Your task to perform on an android device: We plan to spend our vacation in Germany. That is why I want to exchange 7000 US dollars for euros.
Image 0: 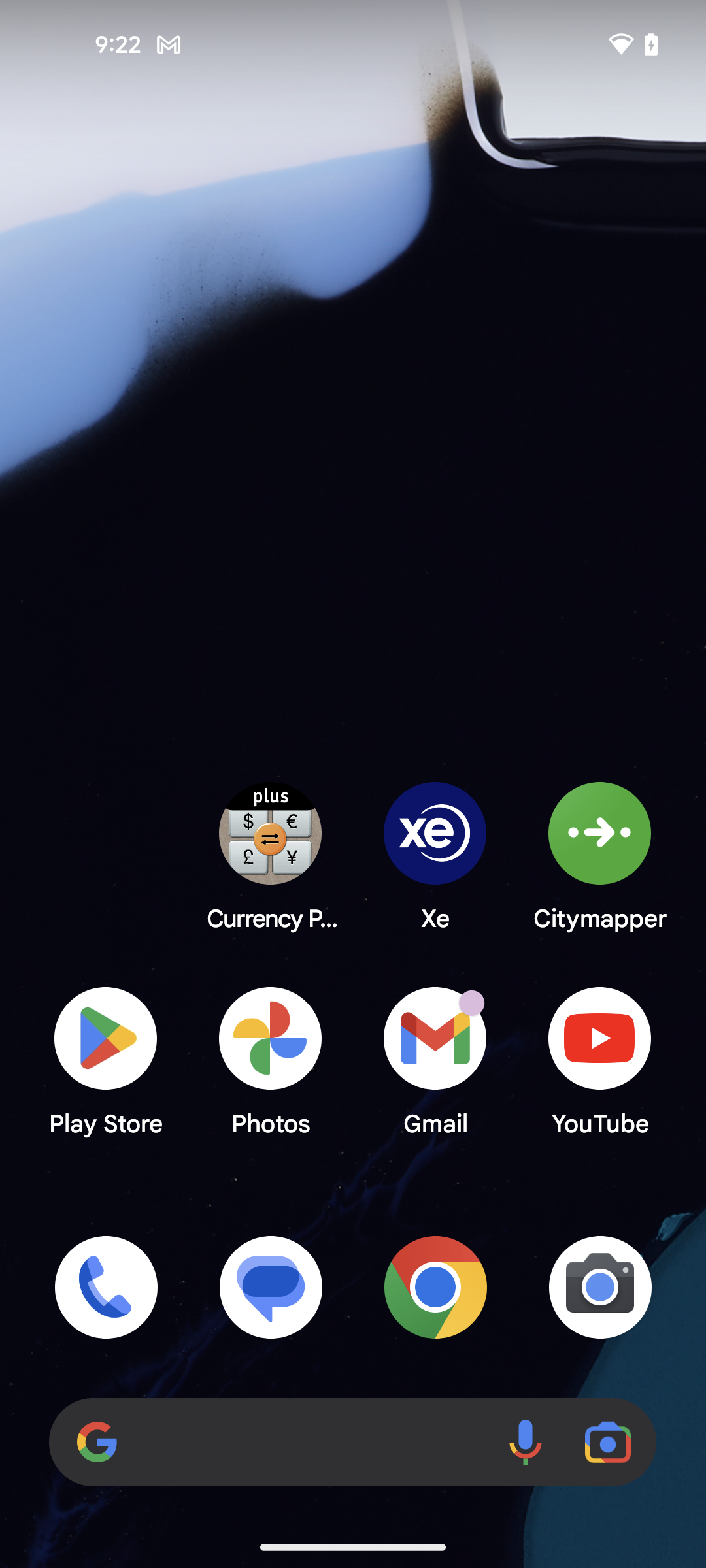
open the Currency Plus app
Step 0: open app "Currency Plus"
Image 1: 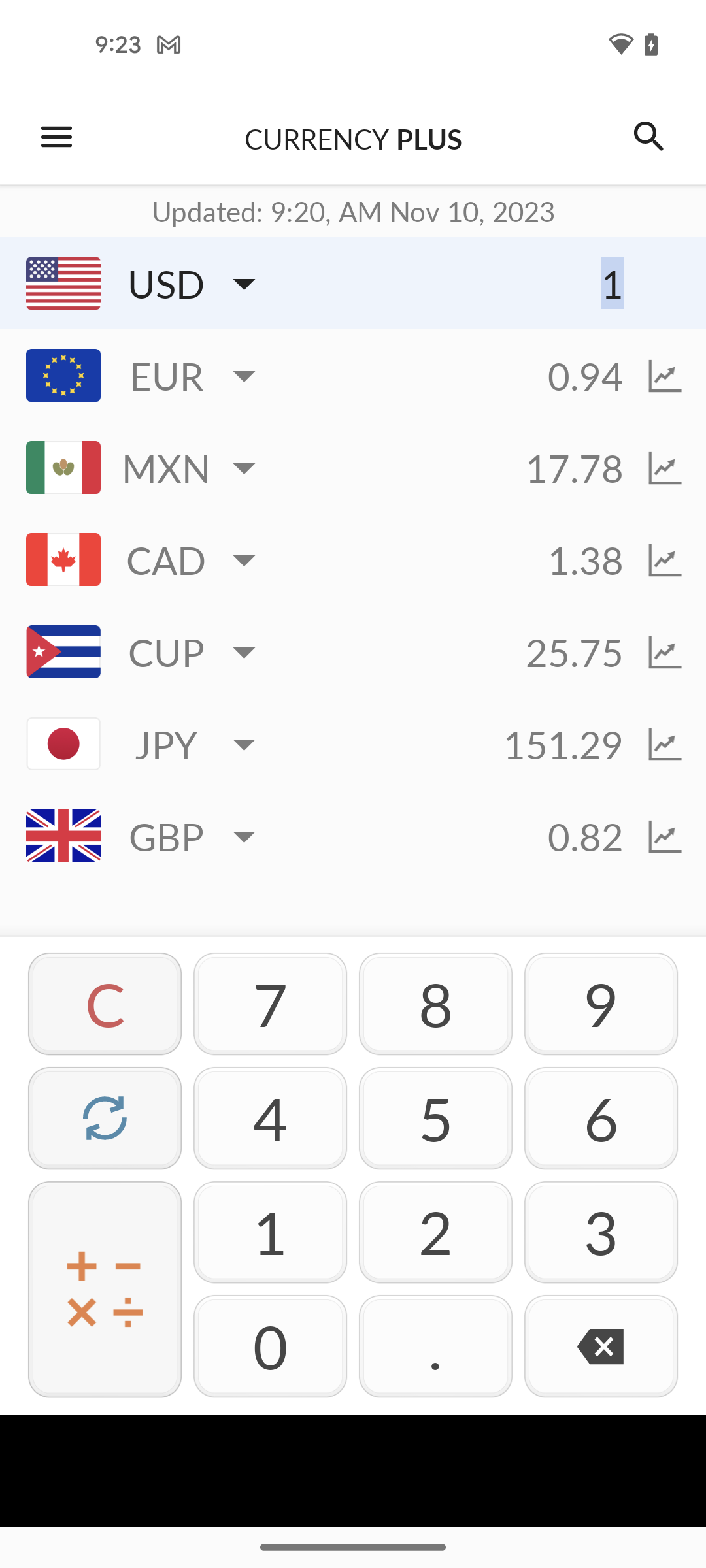
enter the value 7000
Step 1: click (290, 1017)
Image 2: 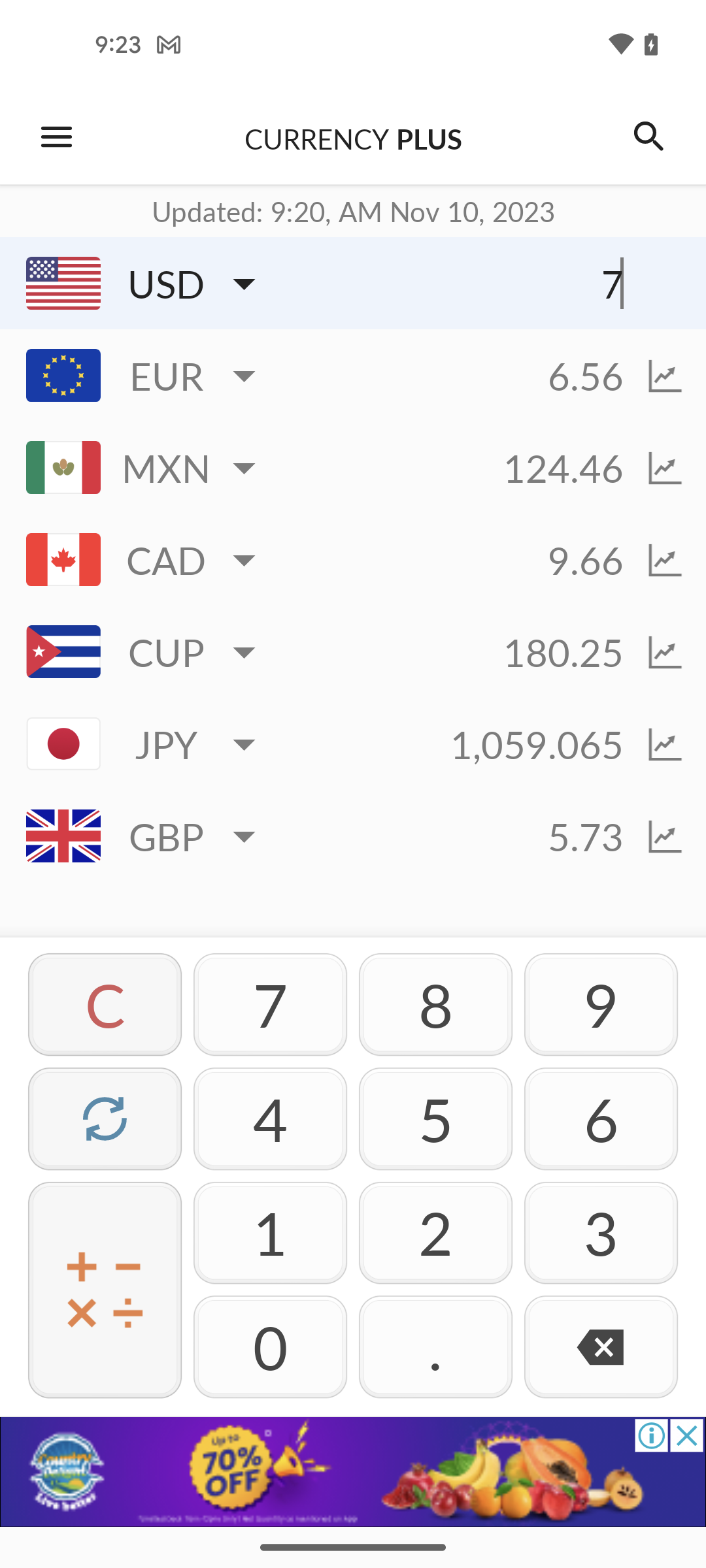
enter the value 7000
Step 2: click (303, 1339)
Image 3: 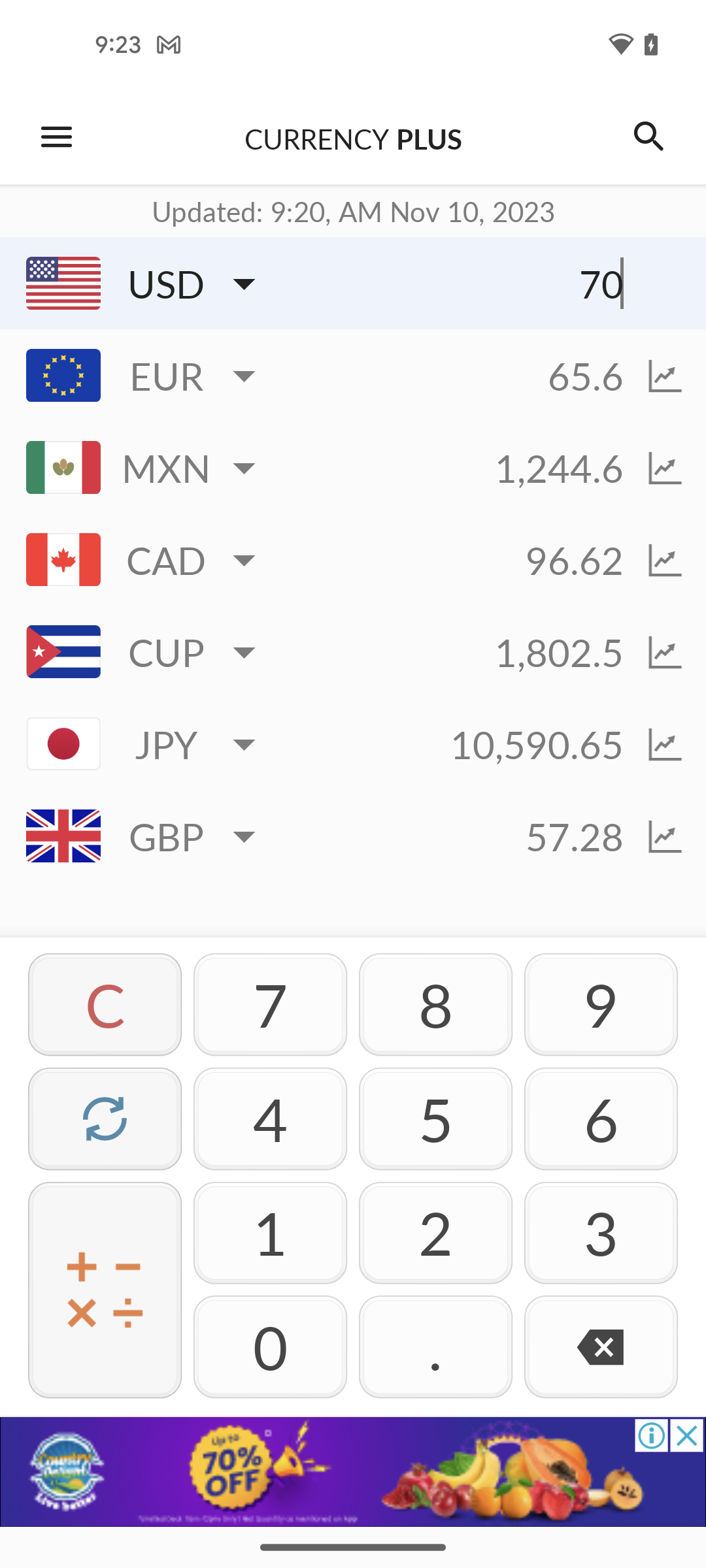
enter the value 7000
Step 3: click (265, 1350)
Image 4: 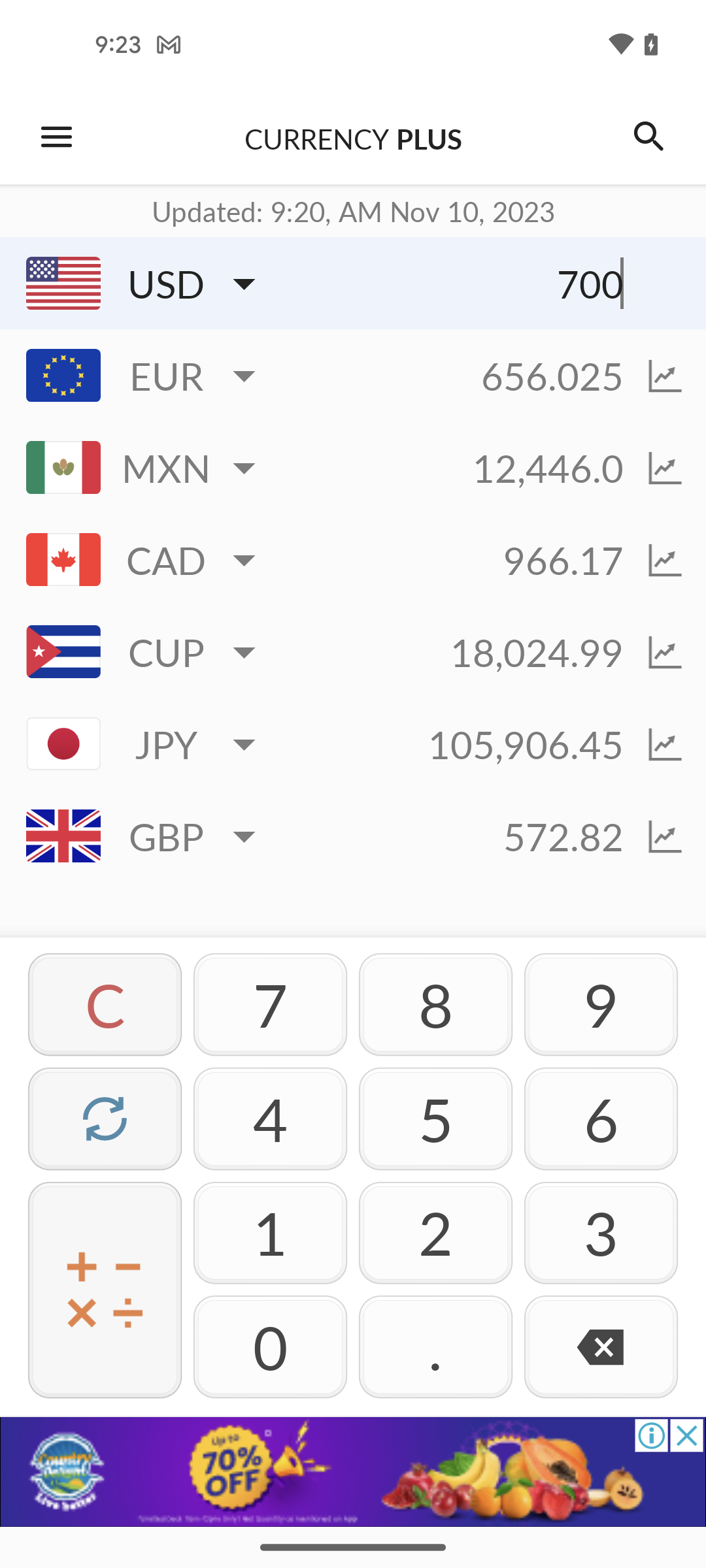
enter the value 7000
Step 4: click (318, 1343)